Your task to perform on an android device: Open TrailLink app and search for trails near 98104, Sort by distance and Set the Trail Length more than 20 miles
Image 0: 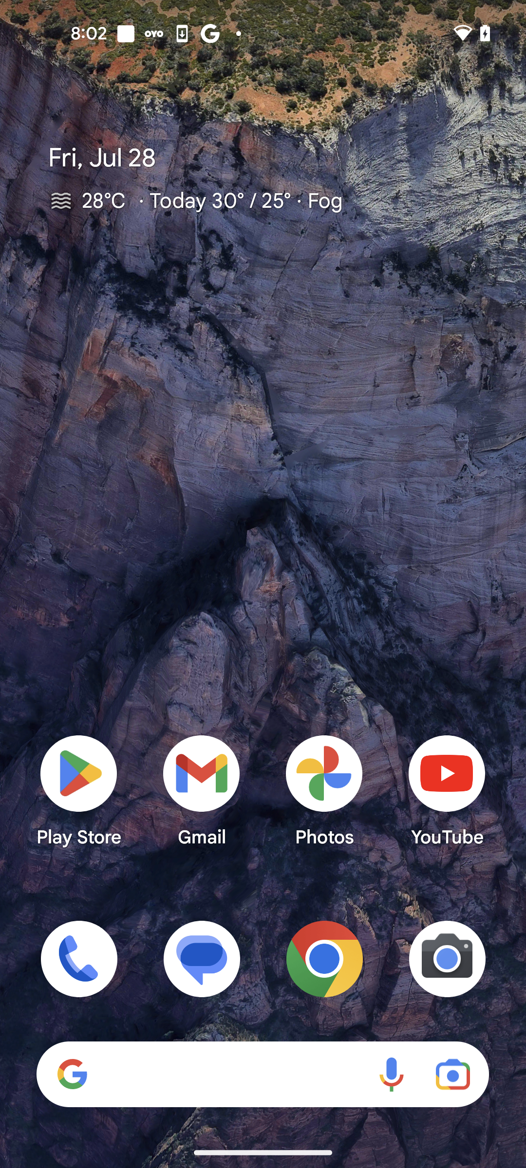
Open TrailLink app
Step 0: open app "TrailLink"
Image 1: 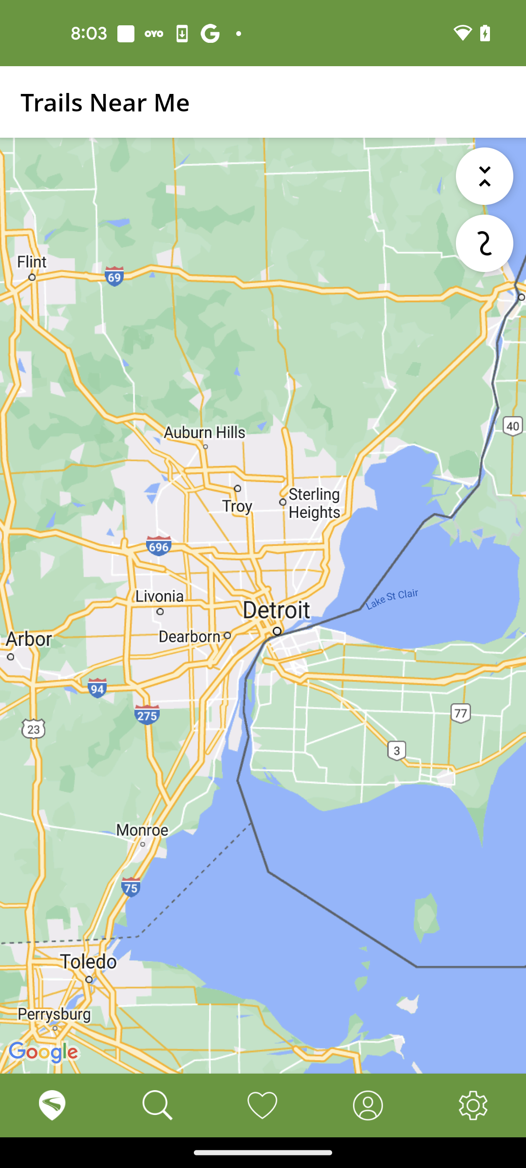
Go to the Search tab at the bottom of the screen
Step 1: click (164, 1098)
Image 2: 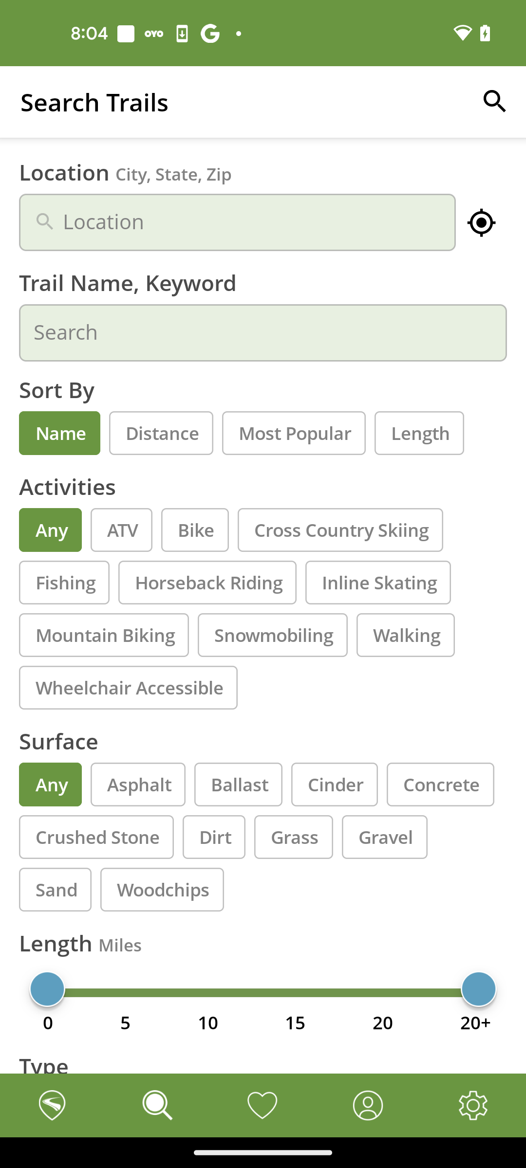
Click on the Location Search bar
Step 2: click (237, 222)
Image 3: 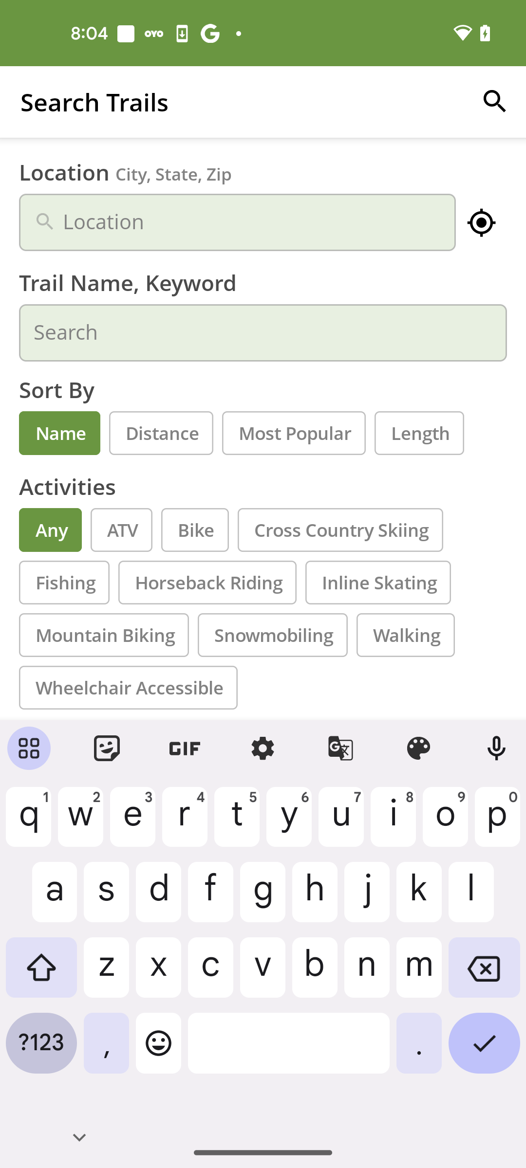
Search for Zip code 98104
Step 3: type "98104"
Image 4: 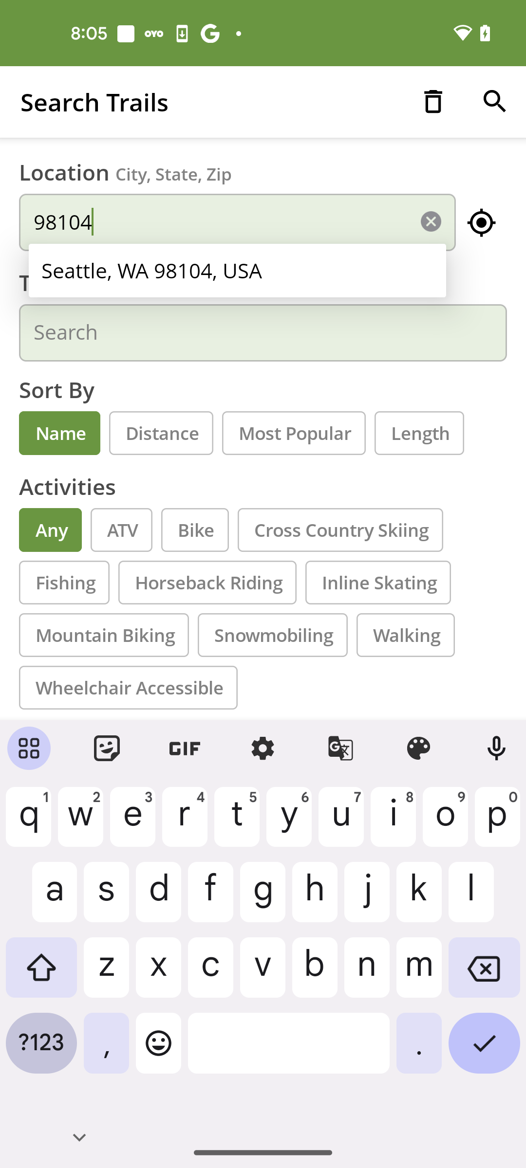
Click the first Suggested location
Step 4: click (263, 282)
Image 5: 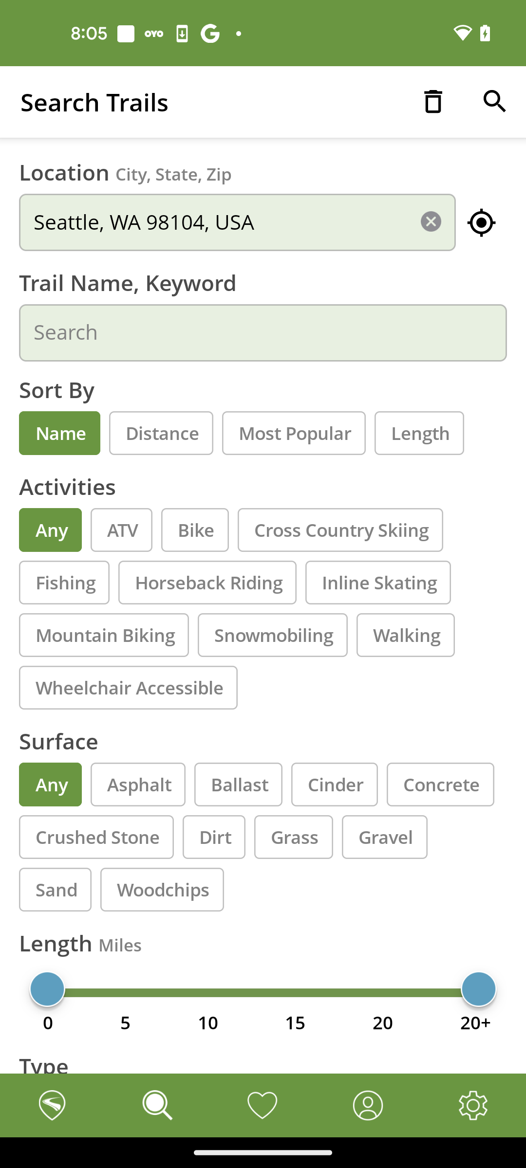
Select the Distance option Under sort by
Step 5: click (161, 433)
Image 6: 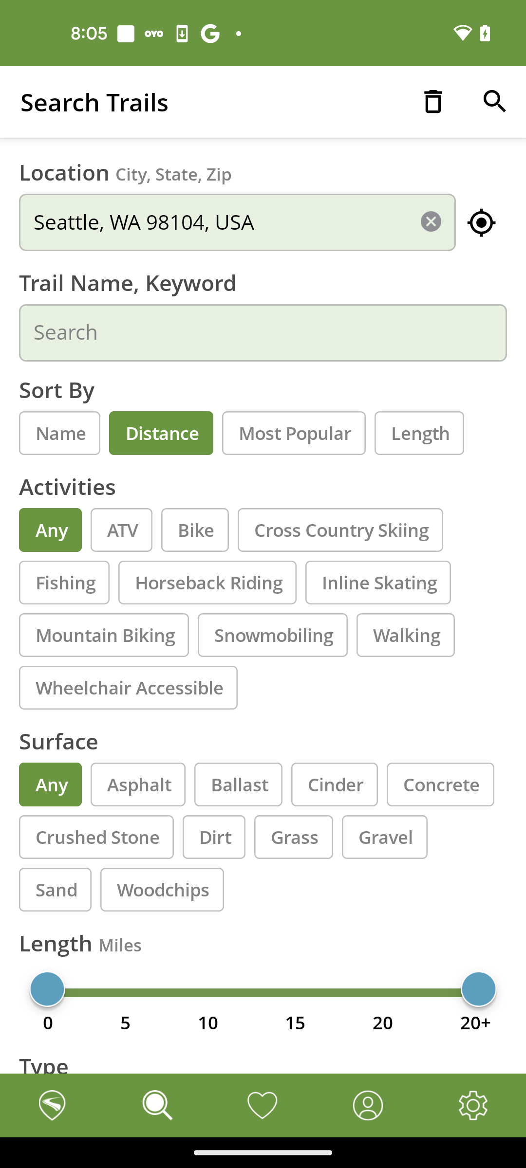
Swipe left the Length bar up to 20 miles
Step 6: scroll right
Image 7: 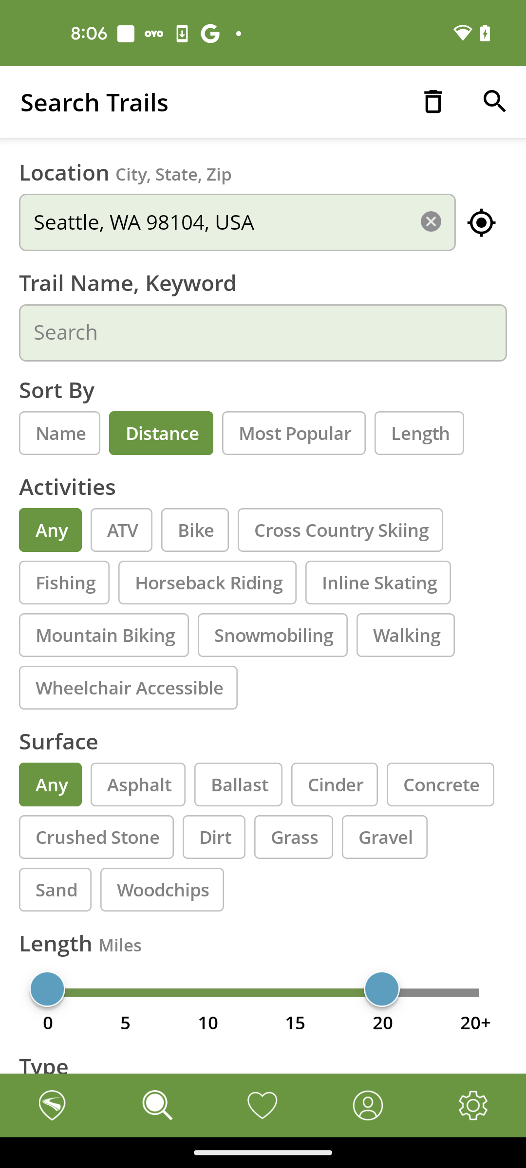
Click on the search icon at the top right corner of the screen
Step 7: click (495, 102)